Your task to perform on an android device: Open the Keep Notes app and search the keyword friends.
Image 0: 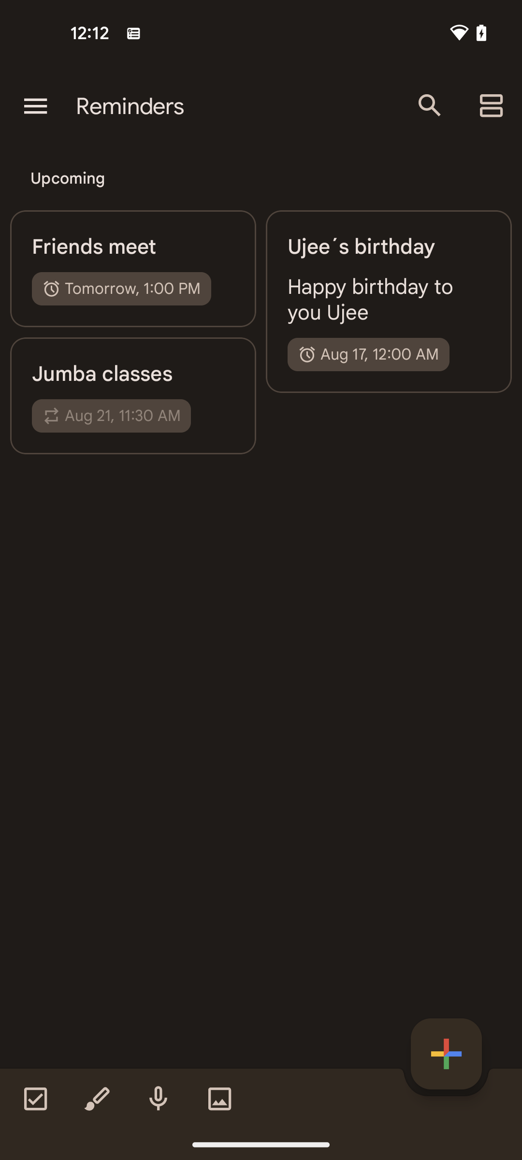
Tap on the search icon at the top right corner of the screen
Step 0: click (430, 105)